Your task to perform on an android device: The Dyson Hair dryer seems to be good for me, but before buying the product, I wanted to compare the prices of similar products in the eBay app.
Image 2: 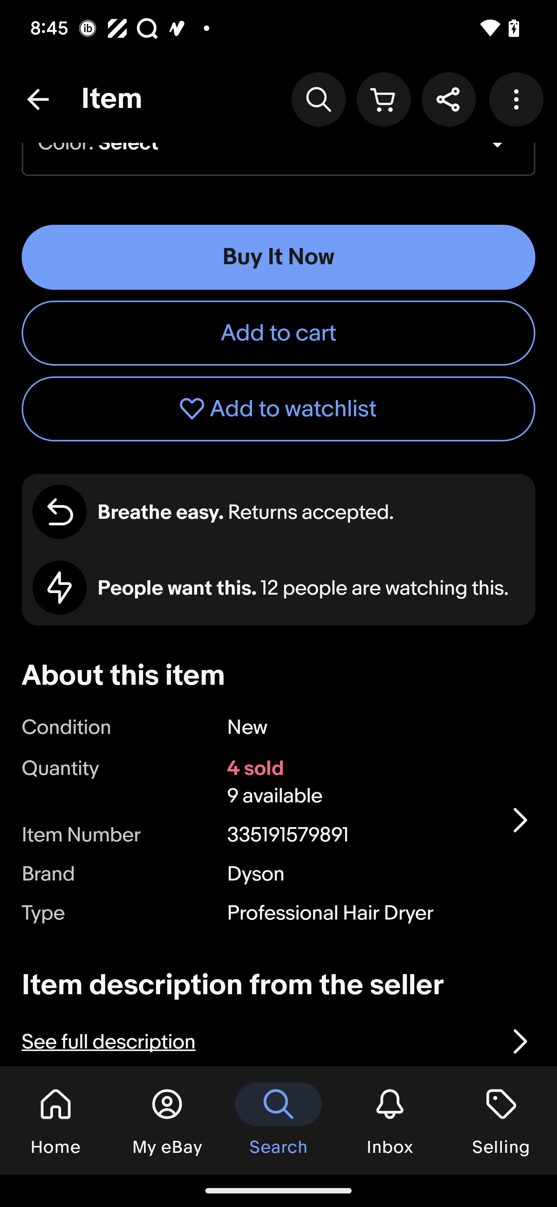
Swipe up on the screen to view more similar product
Step 2: scroll down